Your task to perform on an android device: Open the Mojarto app and search for Food artwork
Image 0: 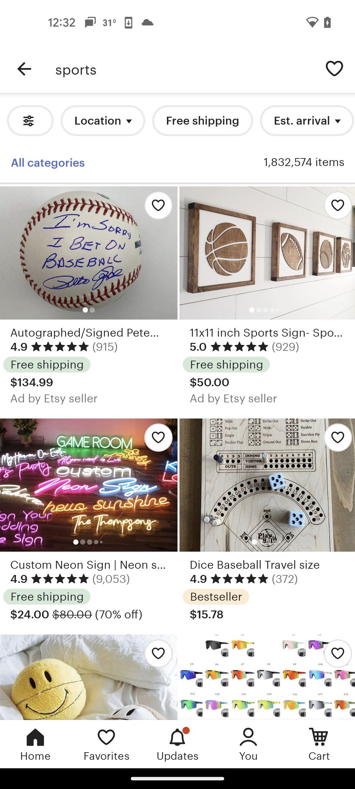
Open the Mojarto app
Step 0: open app "Mojarto"
Image 3: 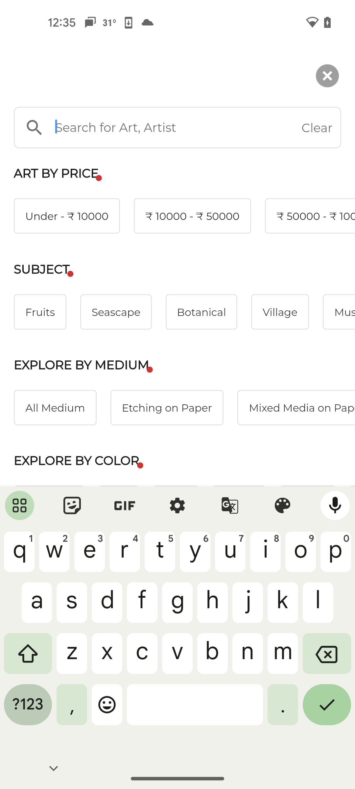
search for food artwork
Step 3: type "food"
Image 4: 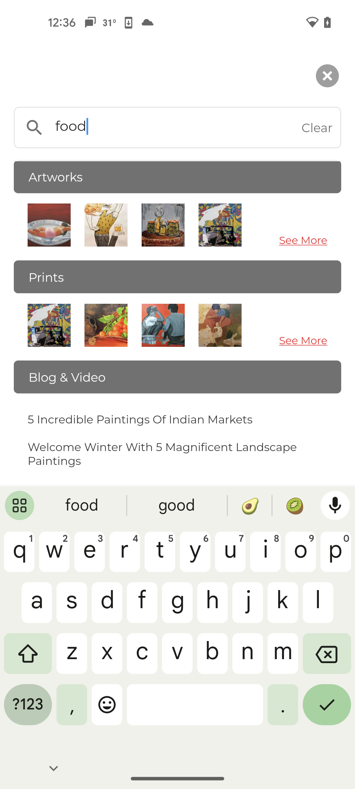
click on see more in artworks
Step 4: click (303, 240)